Your task to perform on an android device: I want to edit a note to add more points for my new car.
Image 0: 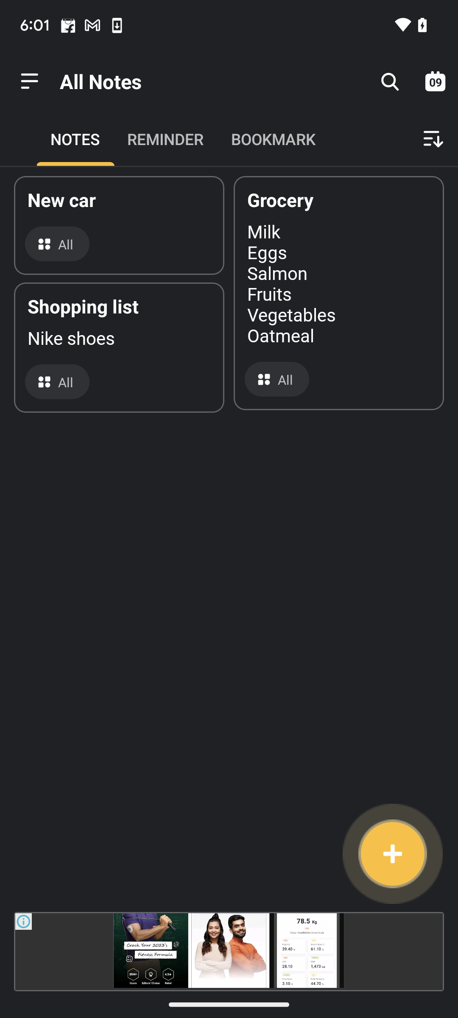
Click on the New car on the top of the screen.
Step 0: click (119, 225)
Image 1: 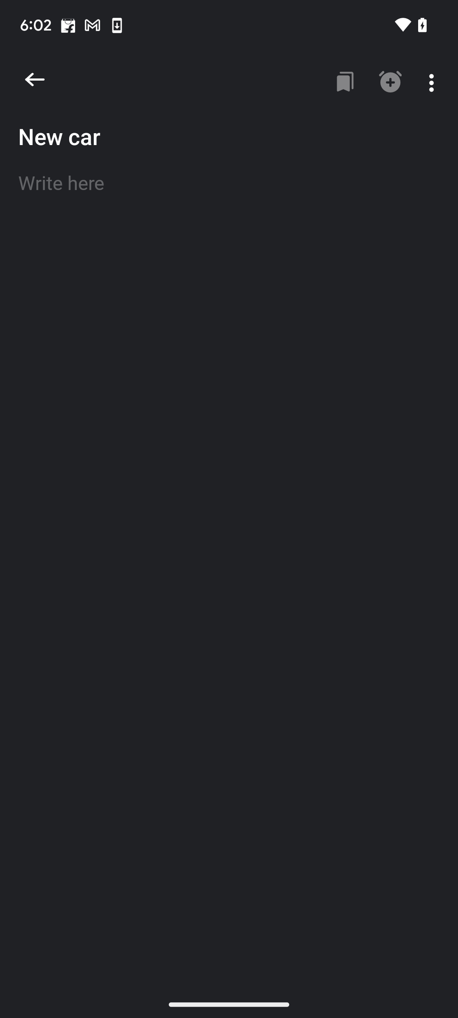
Click on the screen to type text.
Step 1: click (231, 182)
Image 2: 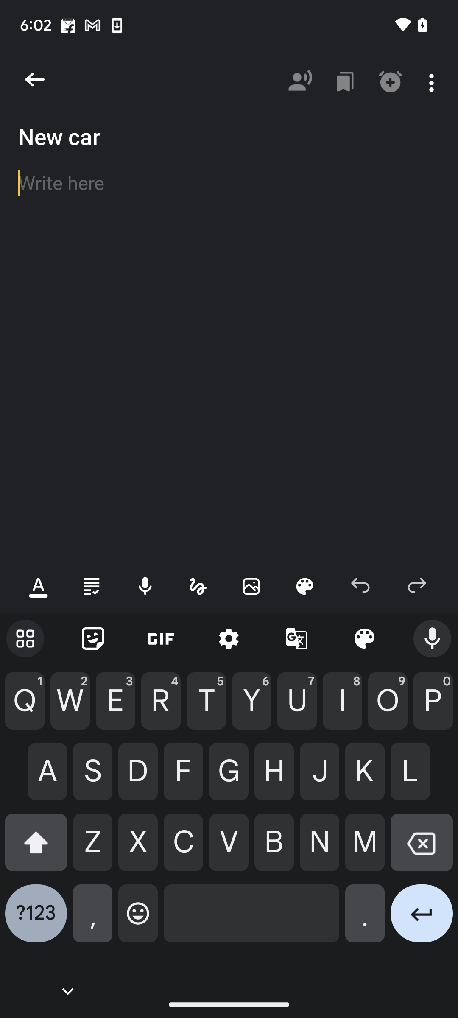
Type Yellow car on the screen.
Step 2: type "Yellow car"
Image 3: 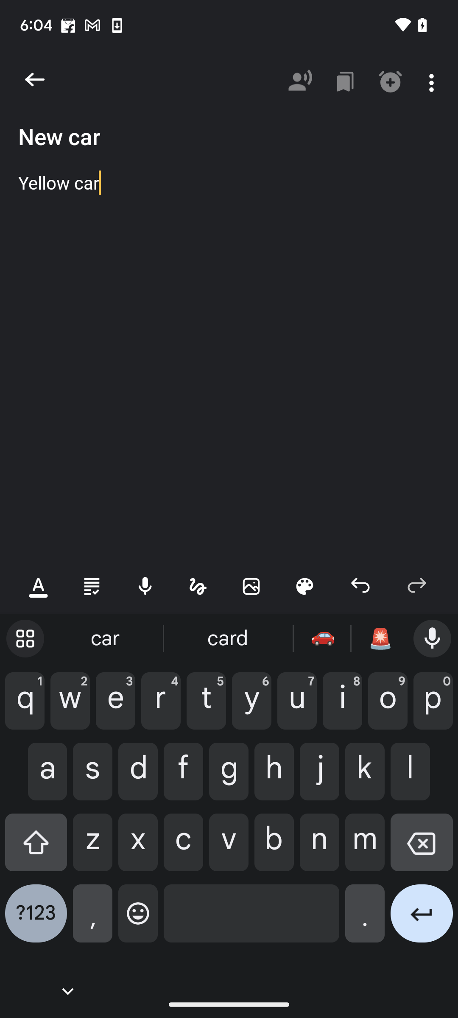
Click on the Back button on the top left corner of the screen.
Step 3: click (39, 81)
Image 4: 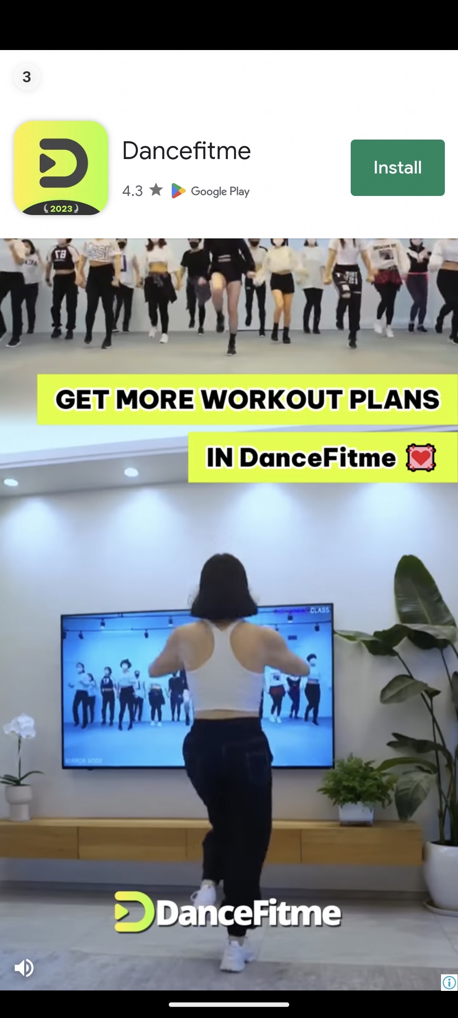
Click on the Back button on the top left corner of the screen.
Step 4: wait